Your task to perform on an android device: Delete the wake-up alarm for the new updates, as the alarm also creates clutter and confusion and slows down the system's performance.
Image 0: 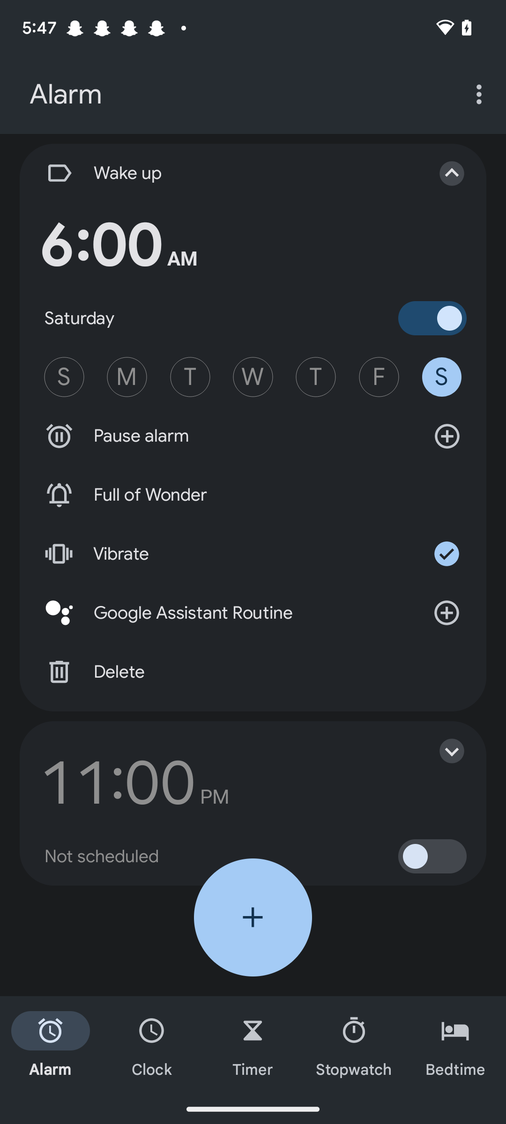
Click on the Delete icon in the middle left side of the screen.
Step 0: click (102, 672)